Your task to perform on an android device: In the Flo app, get advice: Is green tea safe during pregnancy? from experts or other pregnant women.
Image 0: 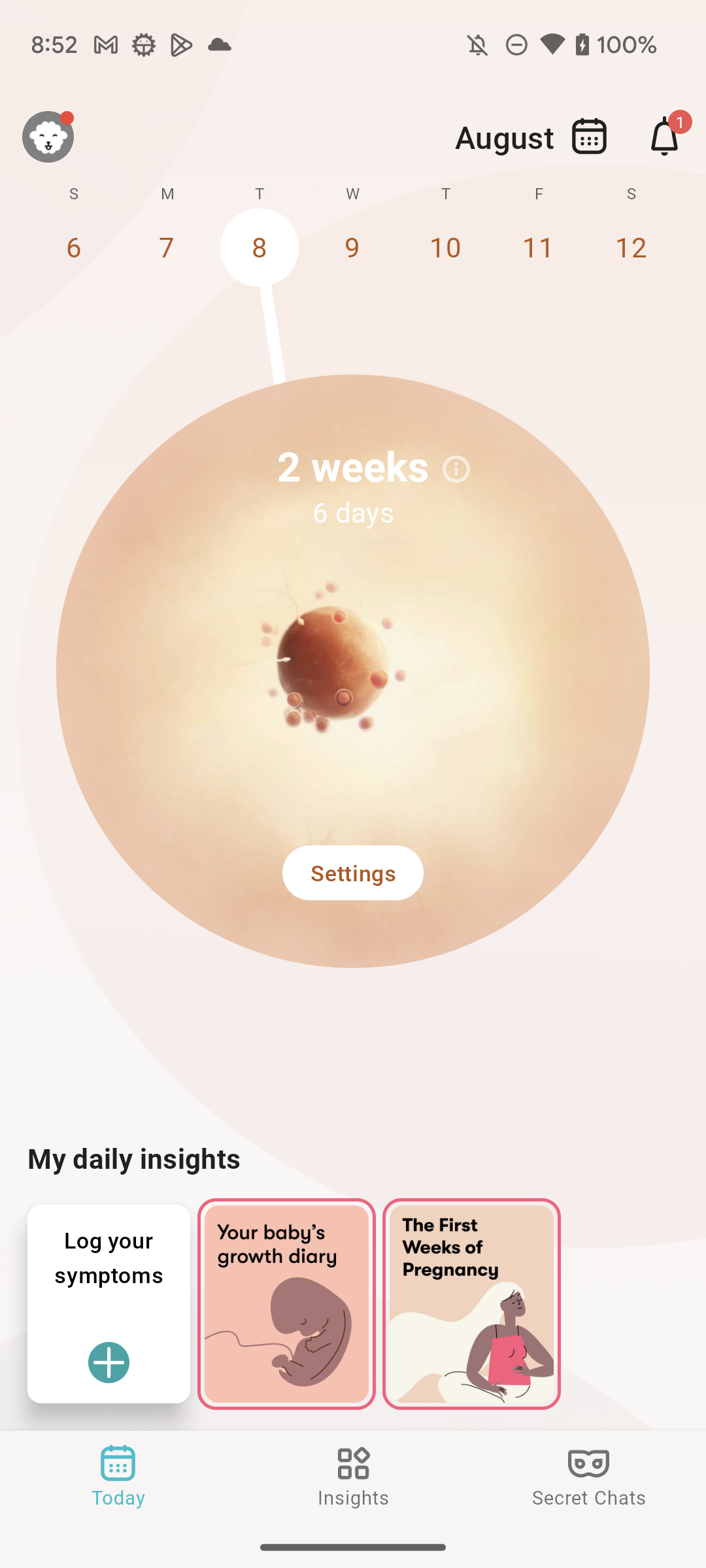
Click on the Secret Chats icon at the bottom of the screen
Step 0: click (586, 1482)
Image 1: 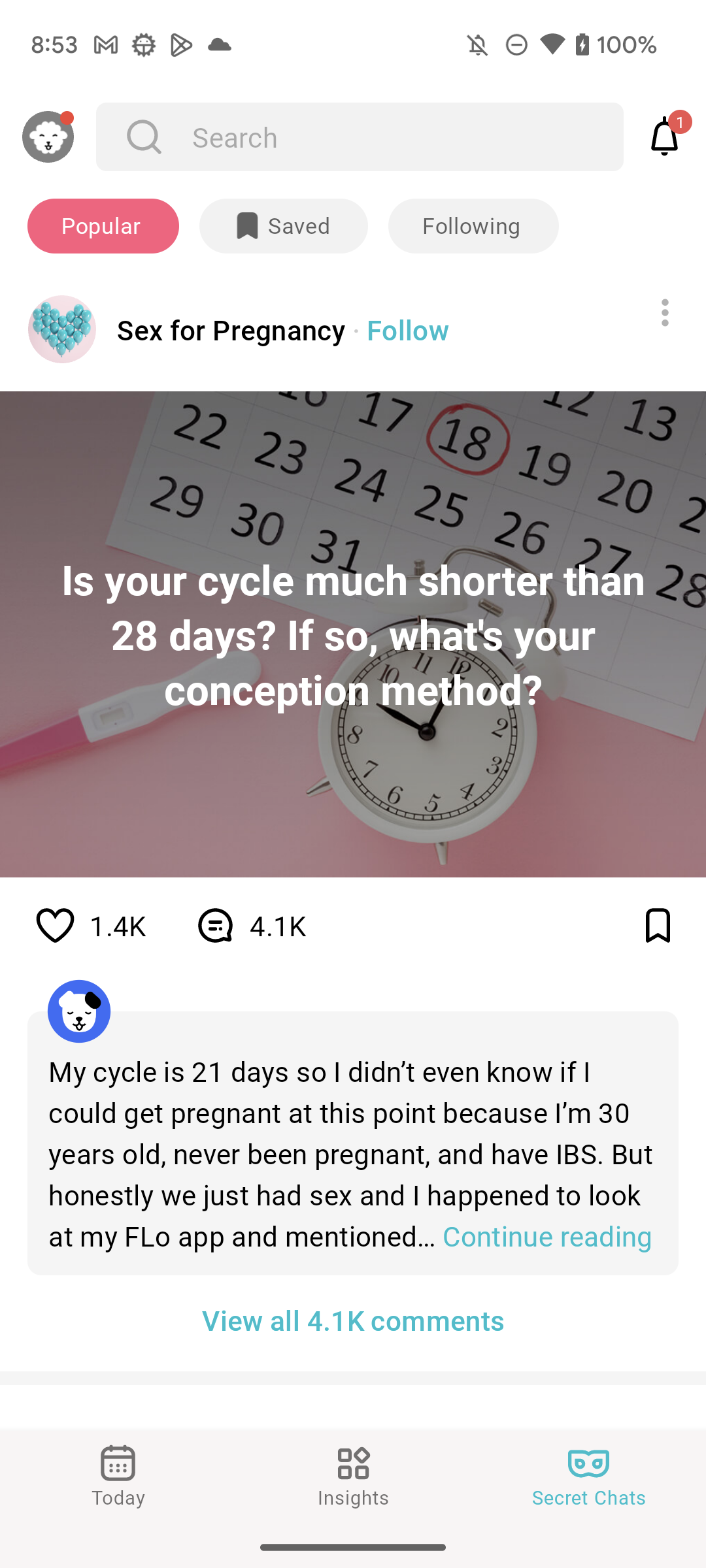
Click on the search icon at the top of the screen
Step 1: click (134, 133)
Image 2: 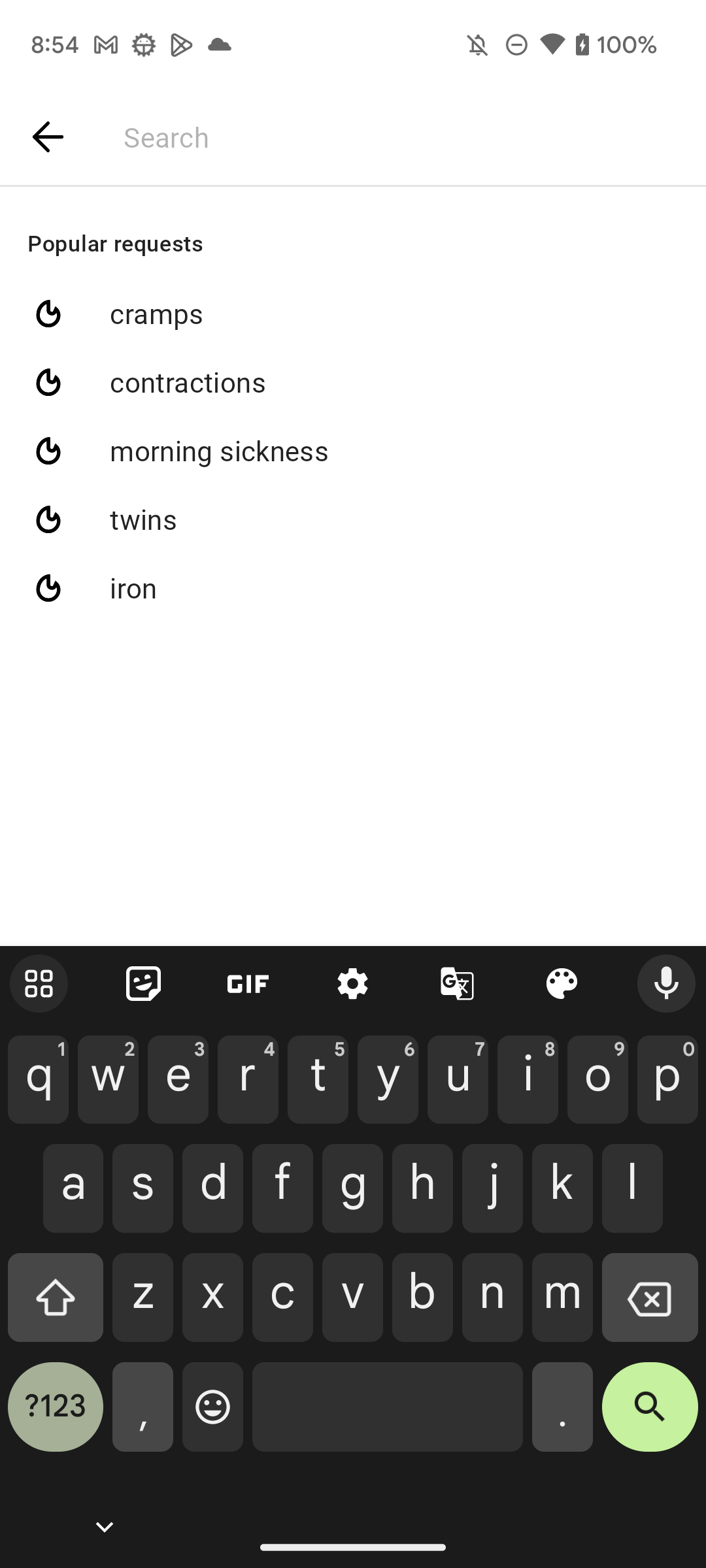
Type "Is green tea safe during pregnancy?" in search bar
Step 2: type "Is green tea safe during pregnancy?"
Image 3: 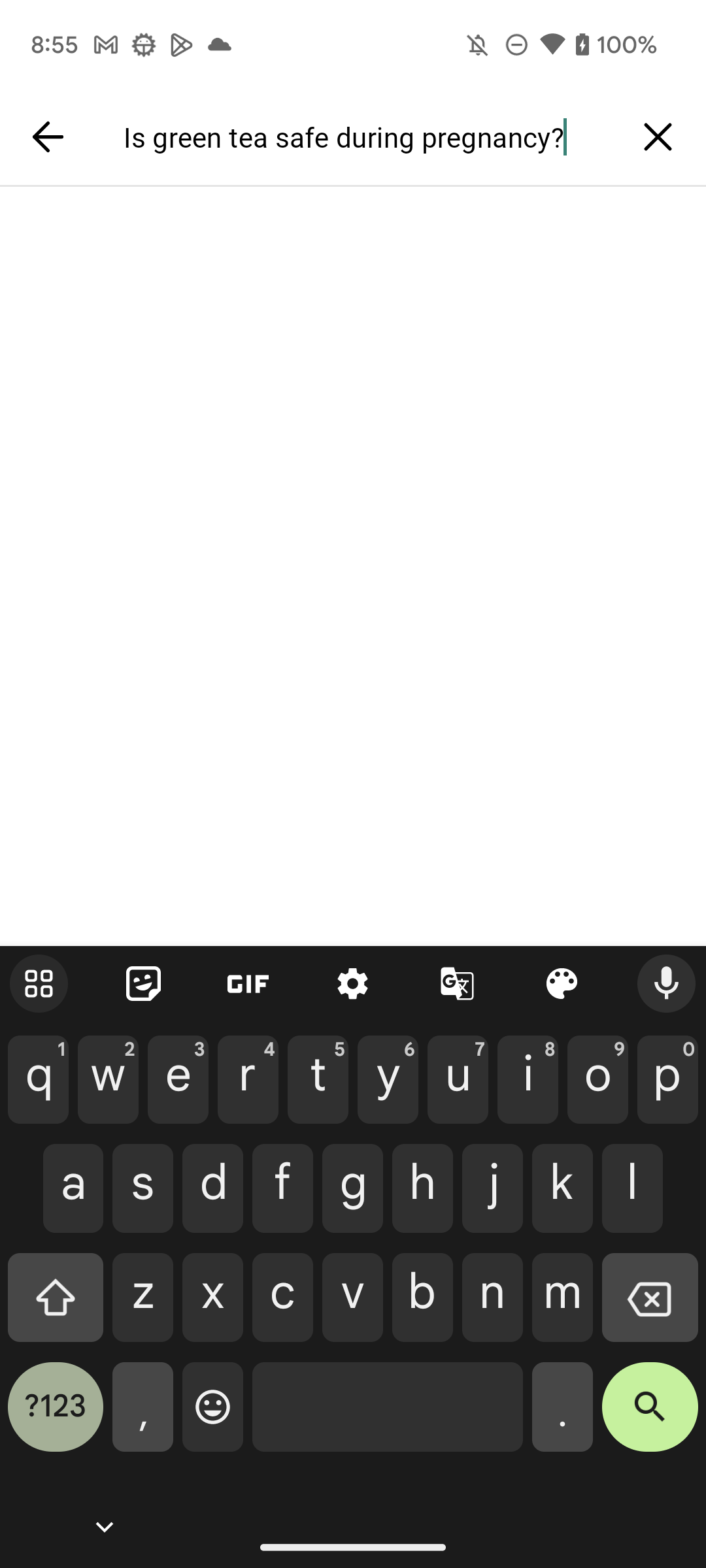
Click on the Search key at the bottom right of the keyboard
Step 3: click (650, 1417)
Image 4: 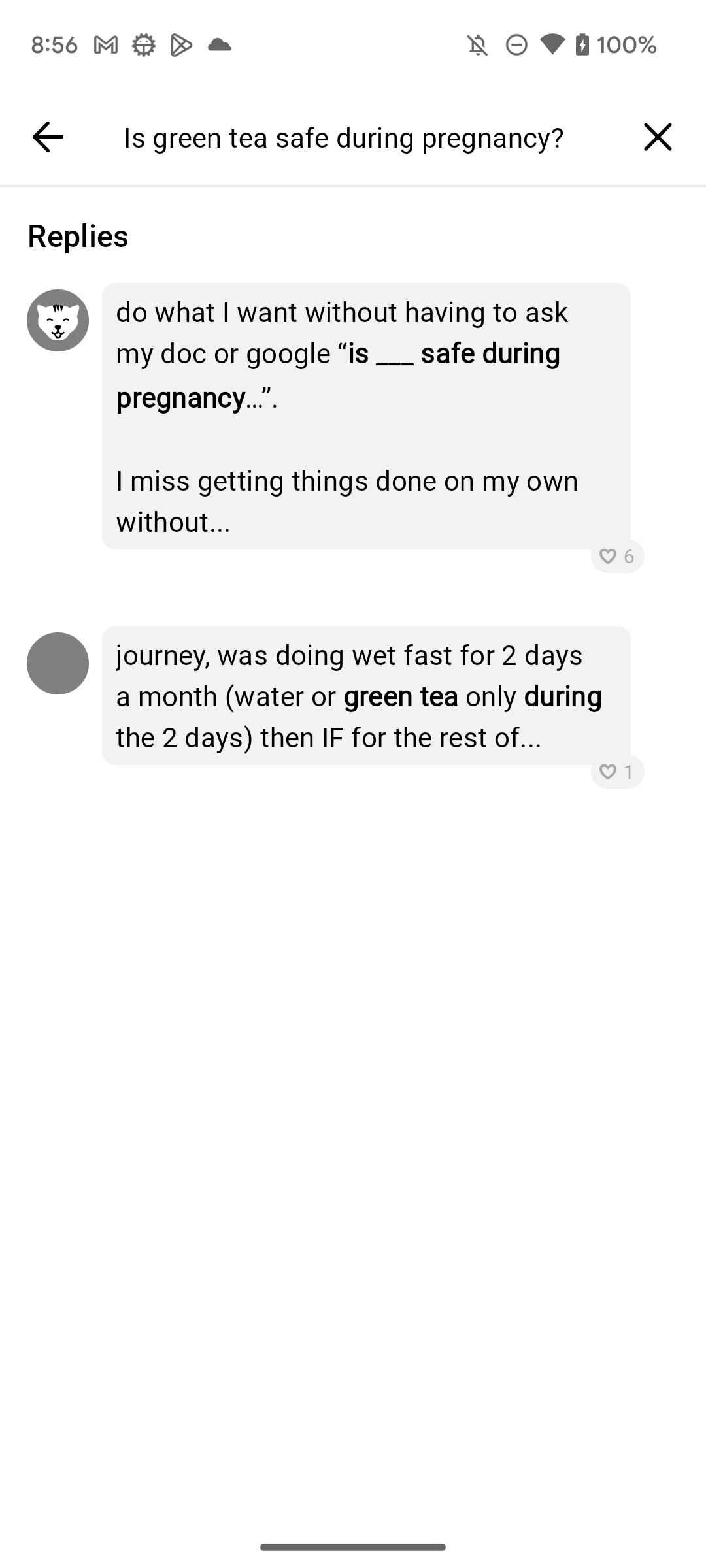
Click on the Search key at the bottom right of the keyboard
Step 4: wait
Image 5: 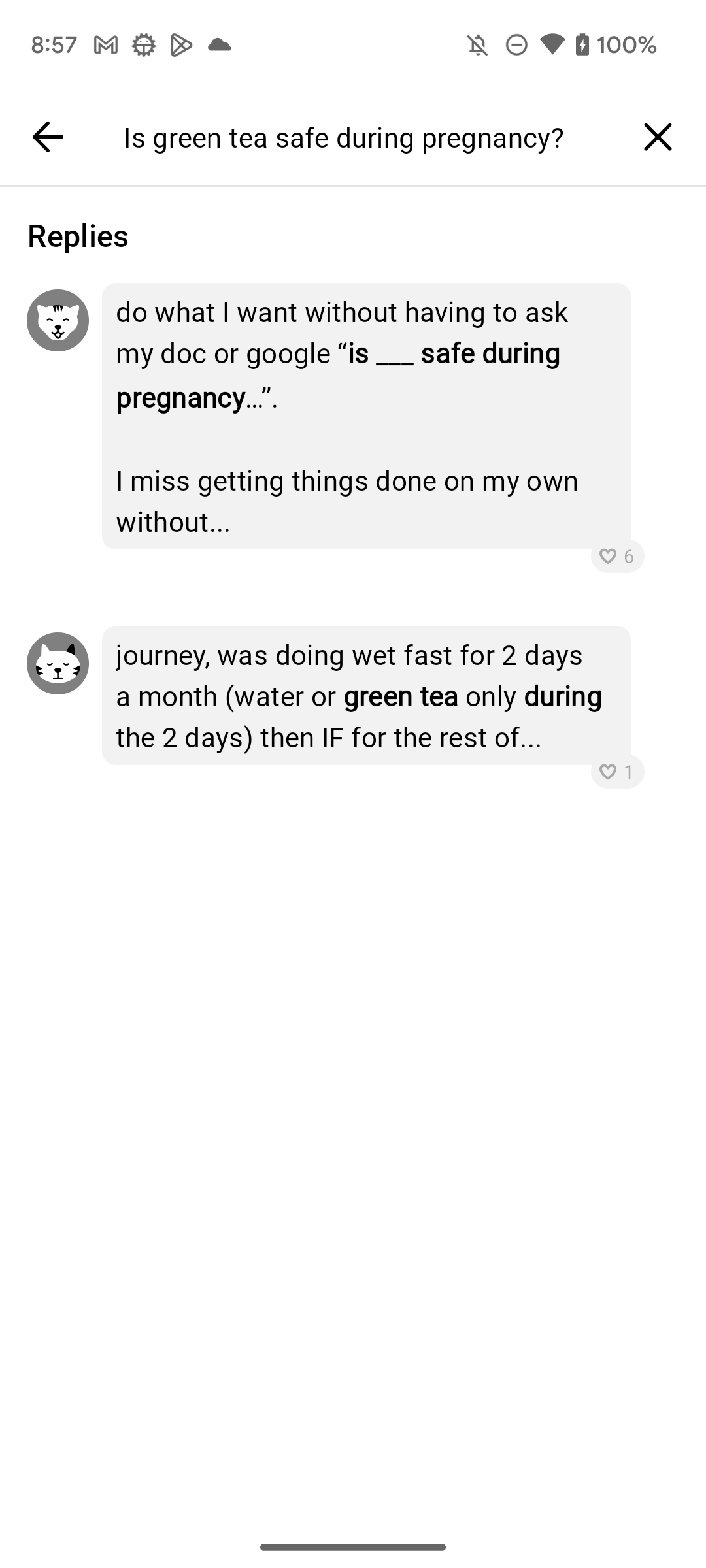
Click on the second suggestion
Step 5: click (366, 695)
Image 6: 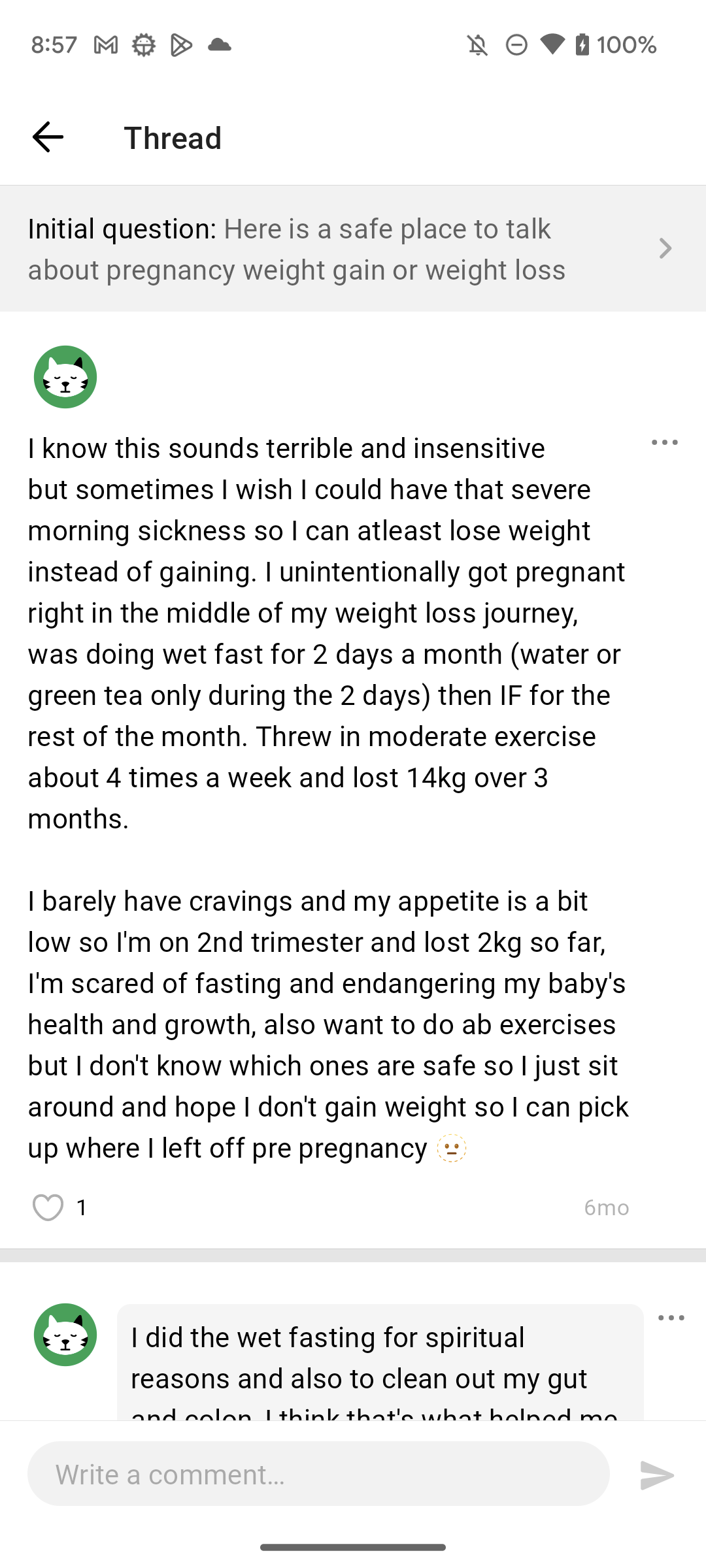
Scroll up to read the advice 
Step 6: scroll down